Your task to perform on an android device: On the Booking.com app, contact customer service and view the question in Booking a flight: What’s a self-transfer flight?
Image 0: 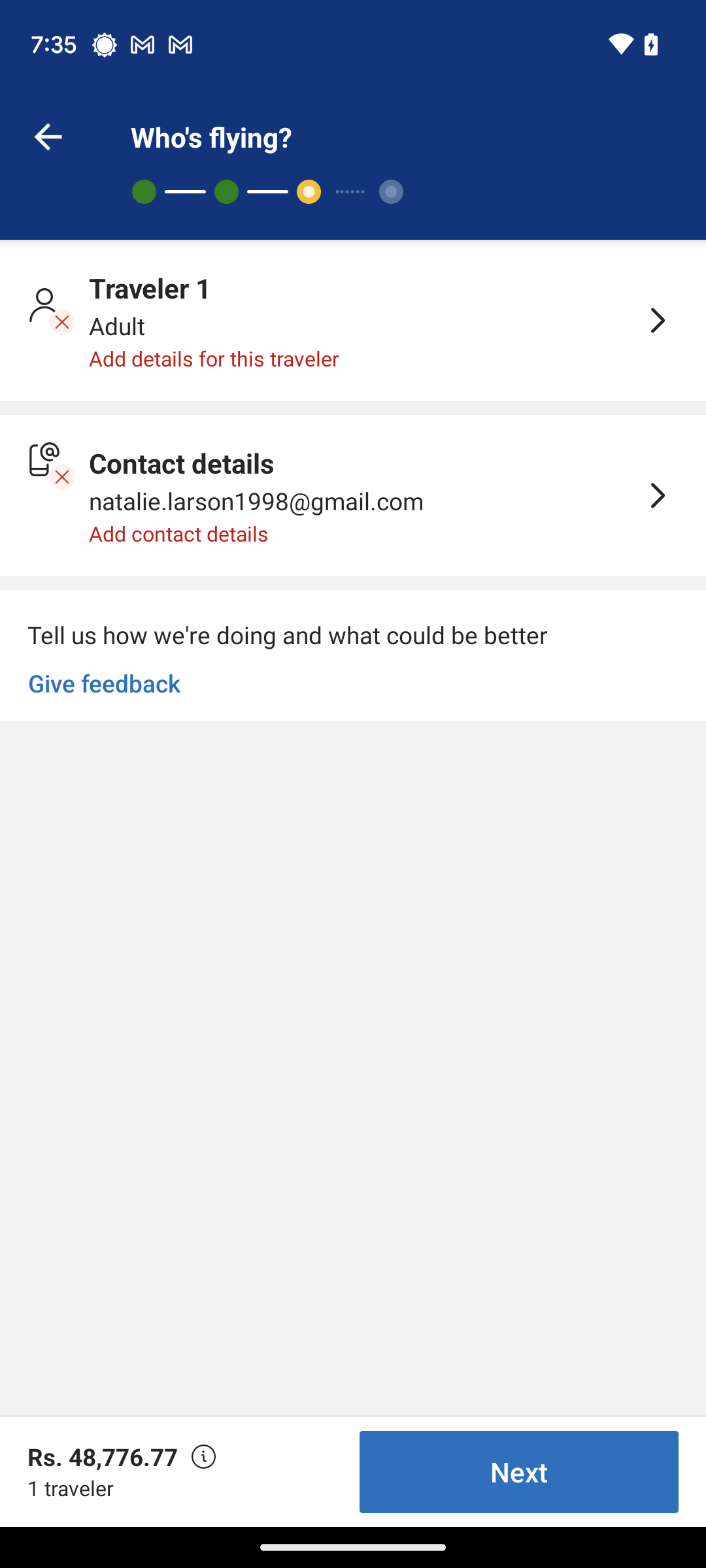
Go back to the home screen of the app.
Step 0: press back button
Image 1: 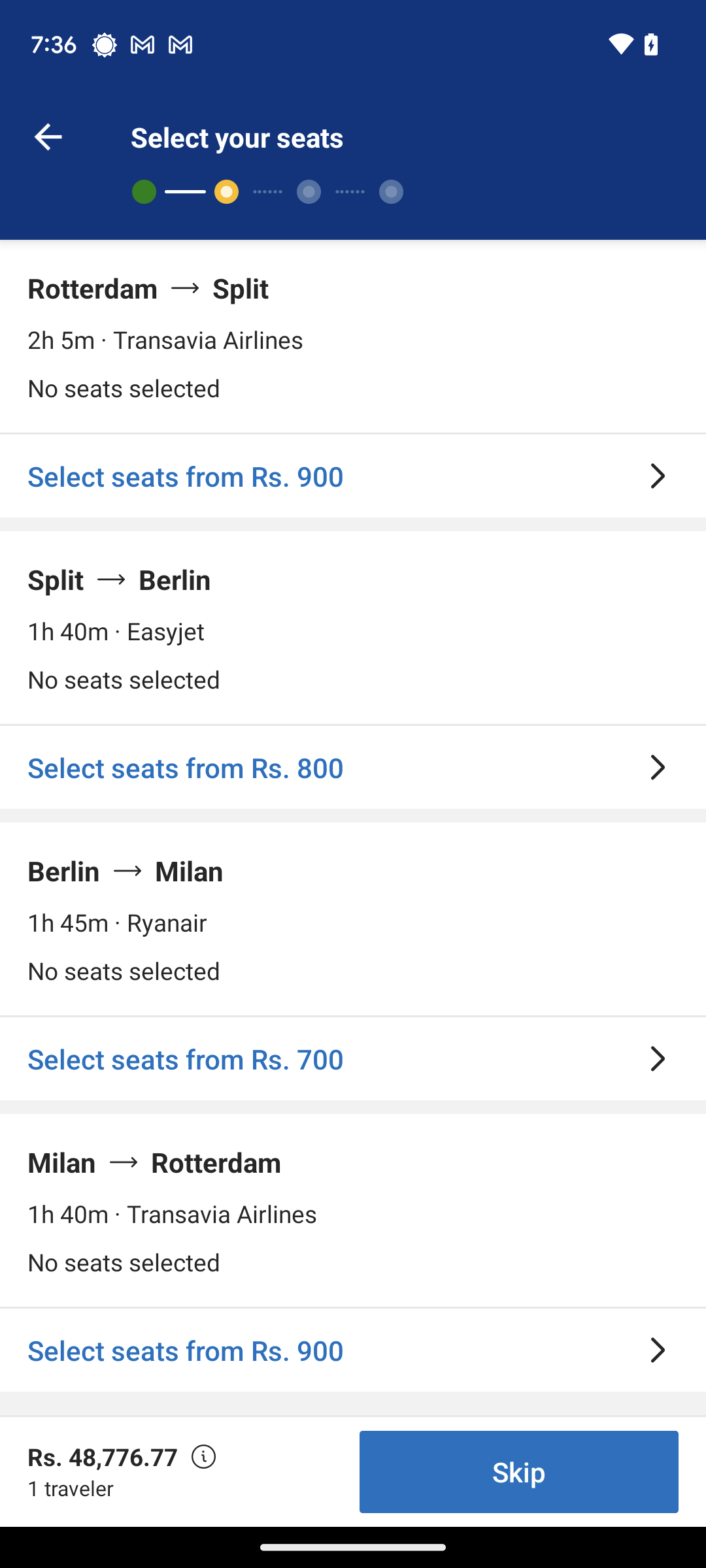
Go back to the home screen of the app.
Step 1: press back button
Image 2: 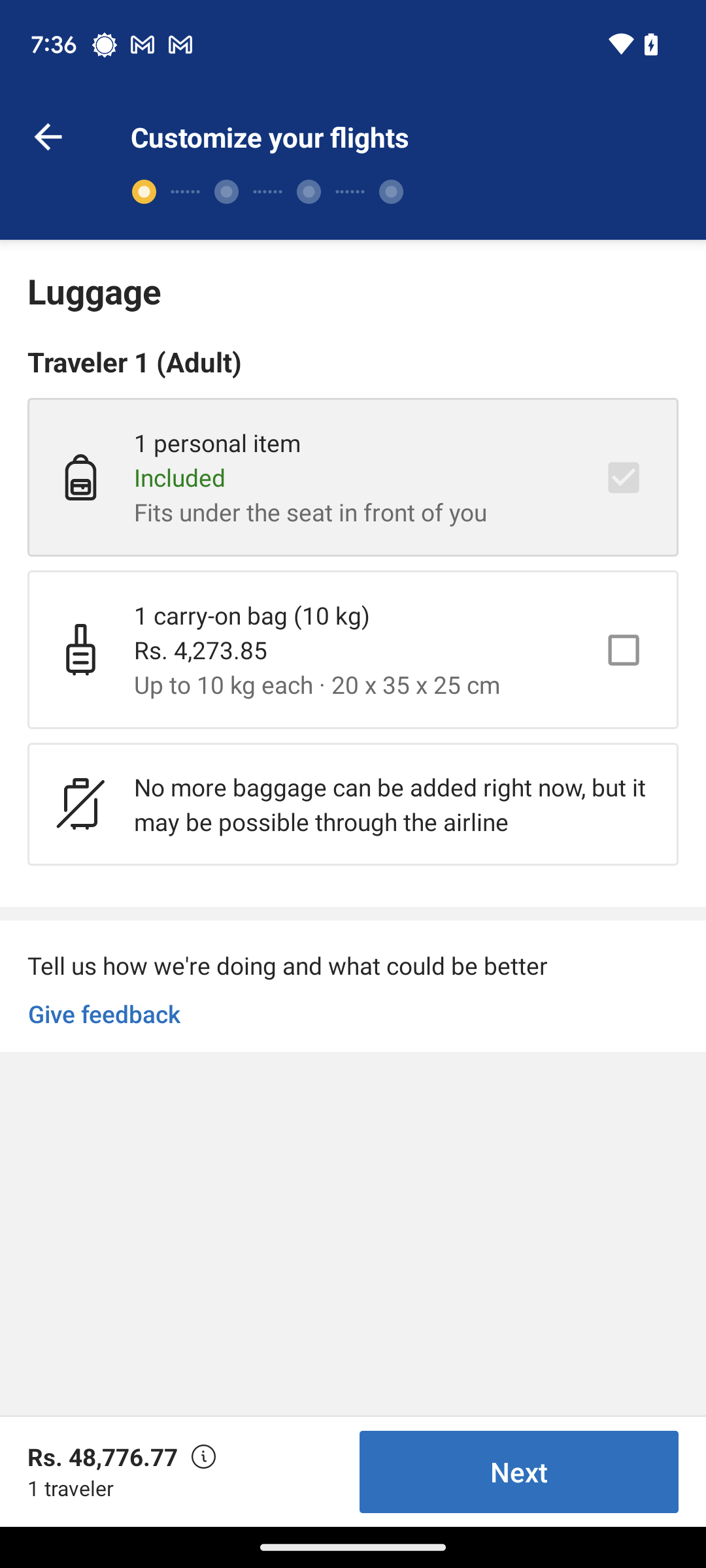
Go back to the home screen of the app.
Step 2: press back button
Image 3: 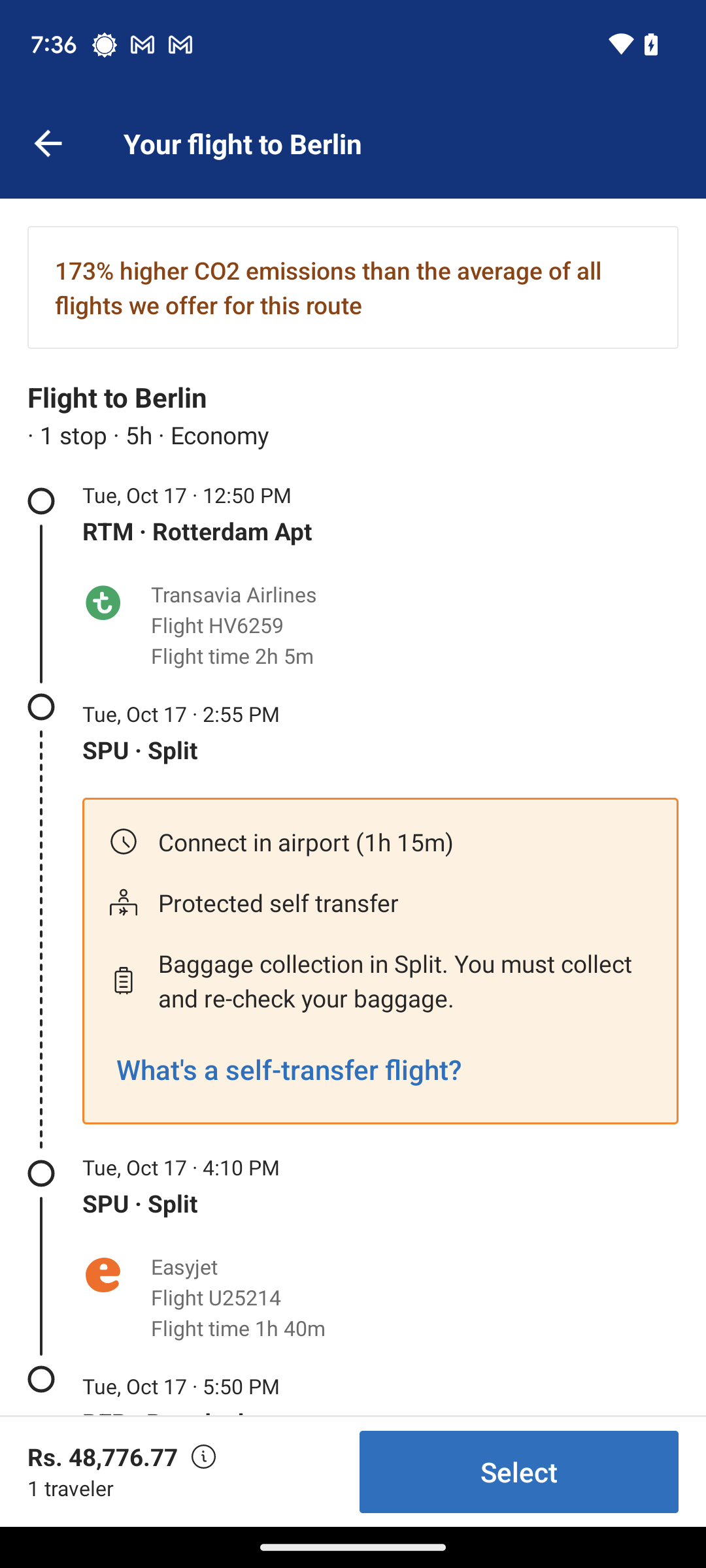
Go back to the home screen of the app.
Step 3: press back button
Image 4: 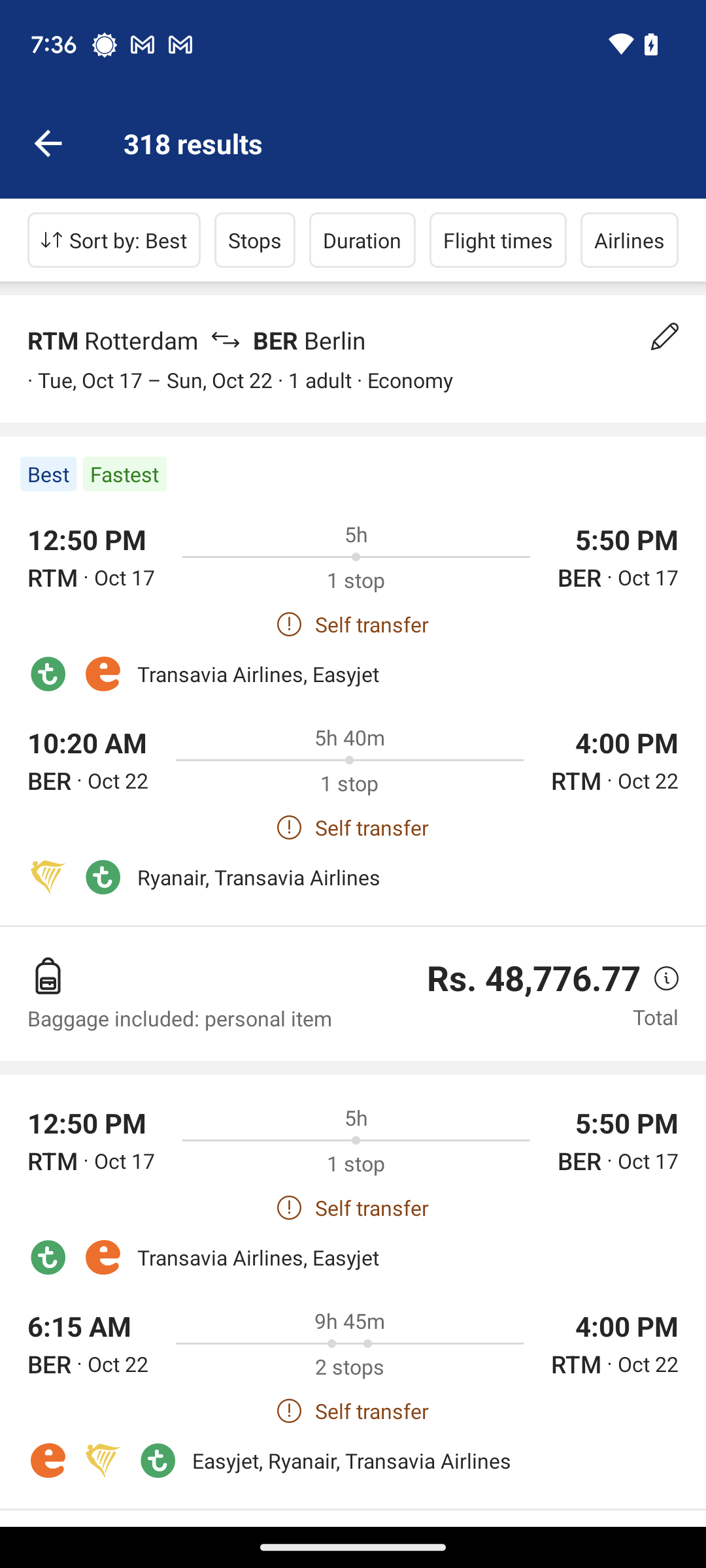
Go back to the home screen of the app.
Step 4: press back button
Image 5: 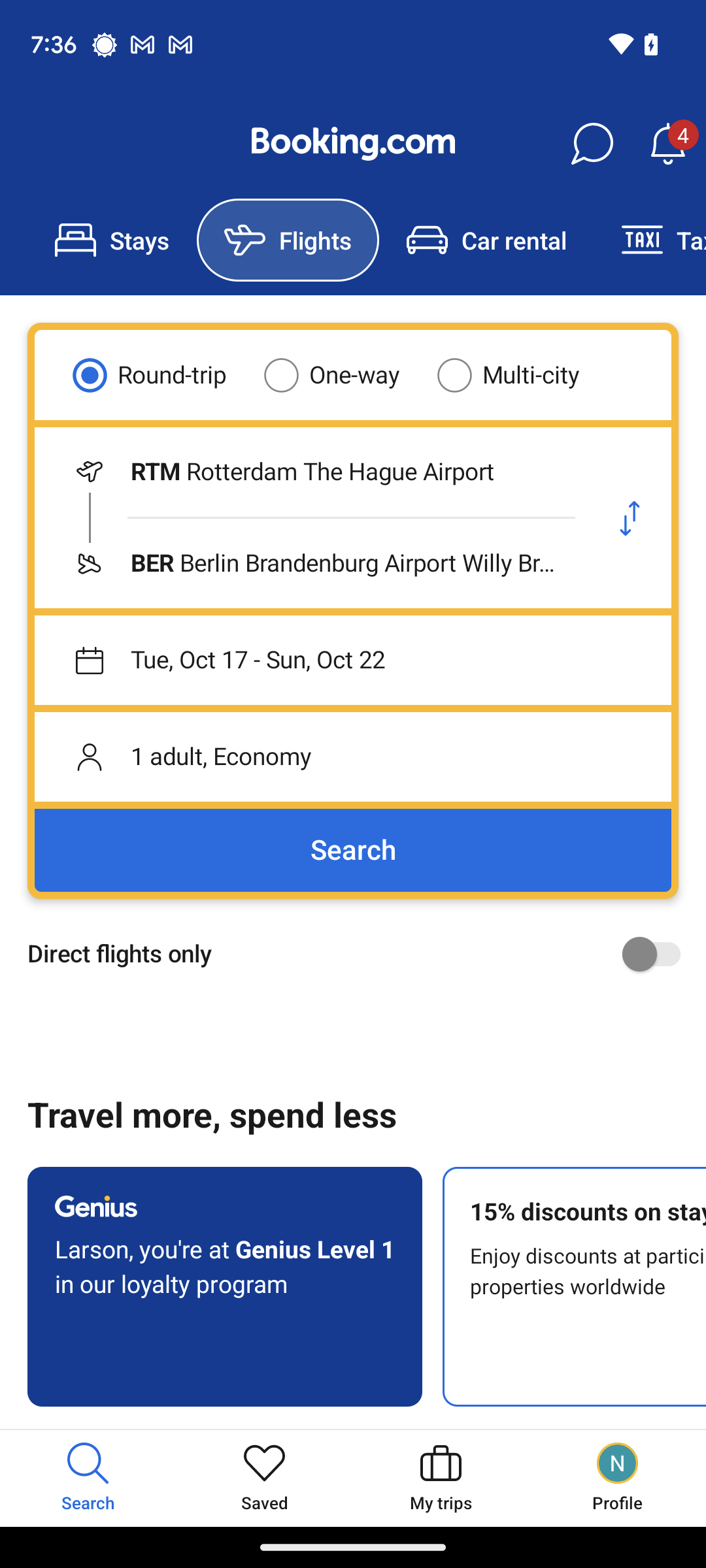
At the bottom-right corner of the screen, click on the Profile icon.
Step 5: click (618, 1477)
Image 6: 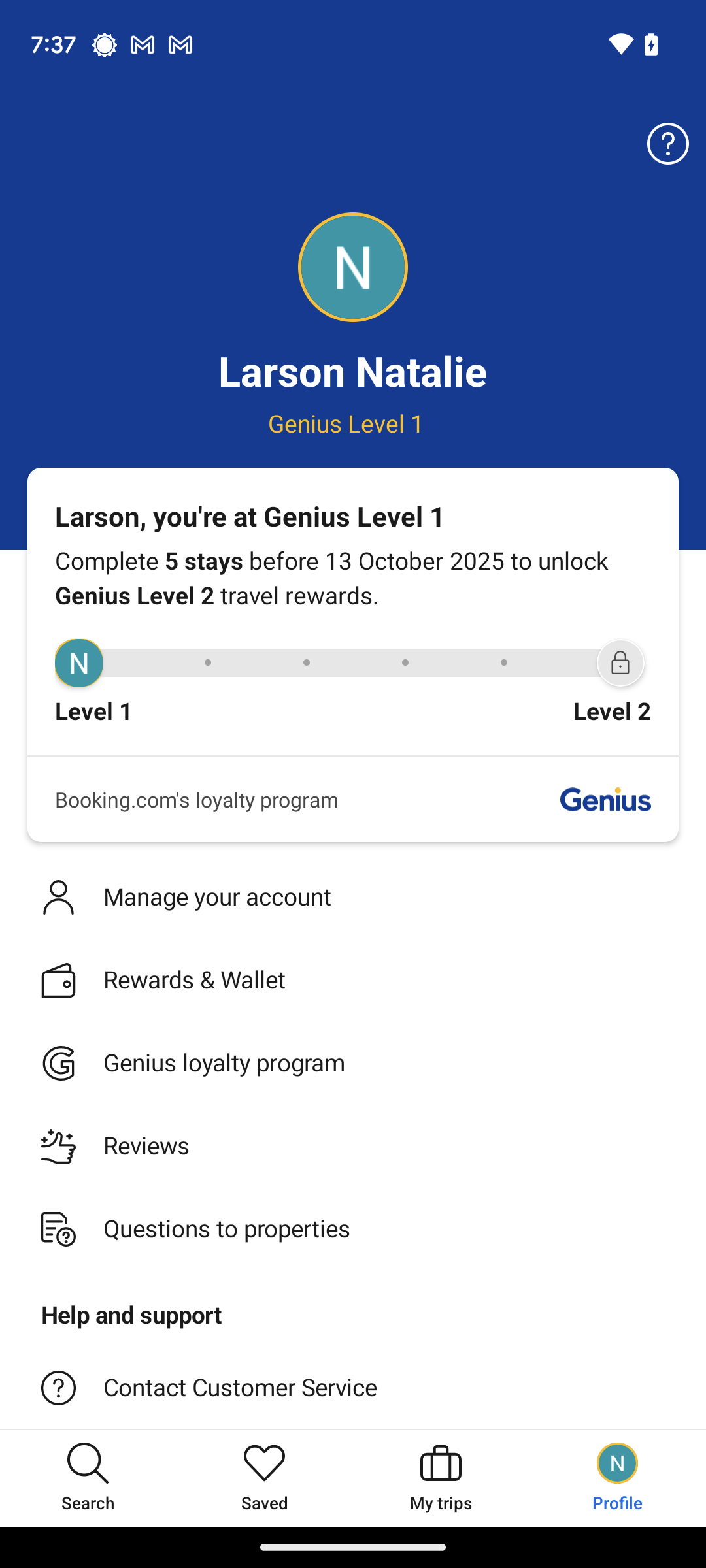
Click on the contact customer service tab.
Step 6: click (384, 1388)
Image 7: 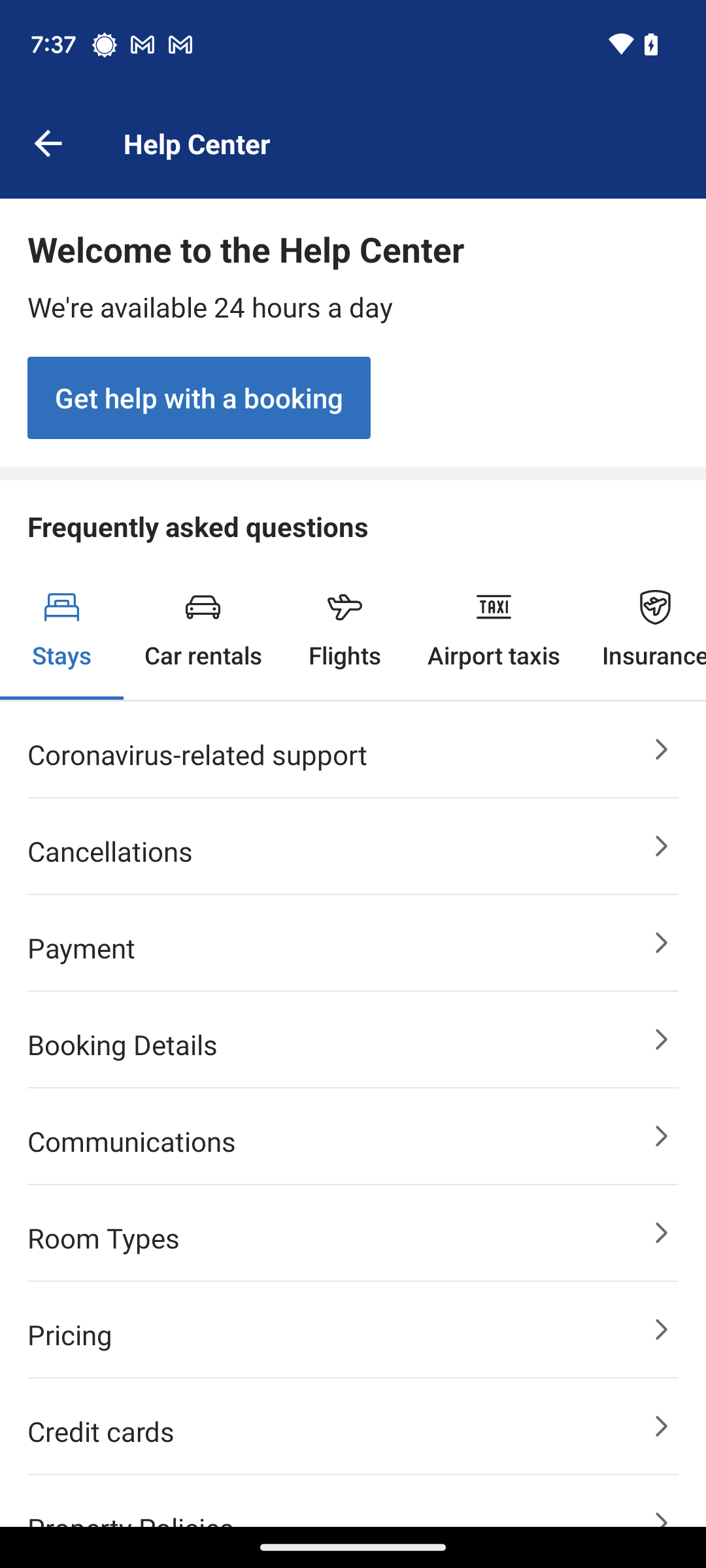
Click on the Flights tab.
Step 7: click (345, 630)
Image 8: 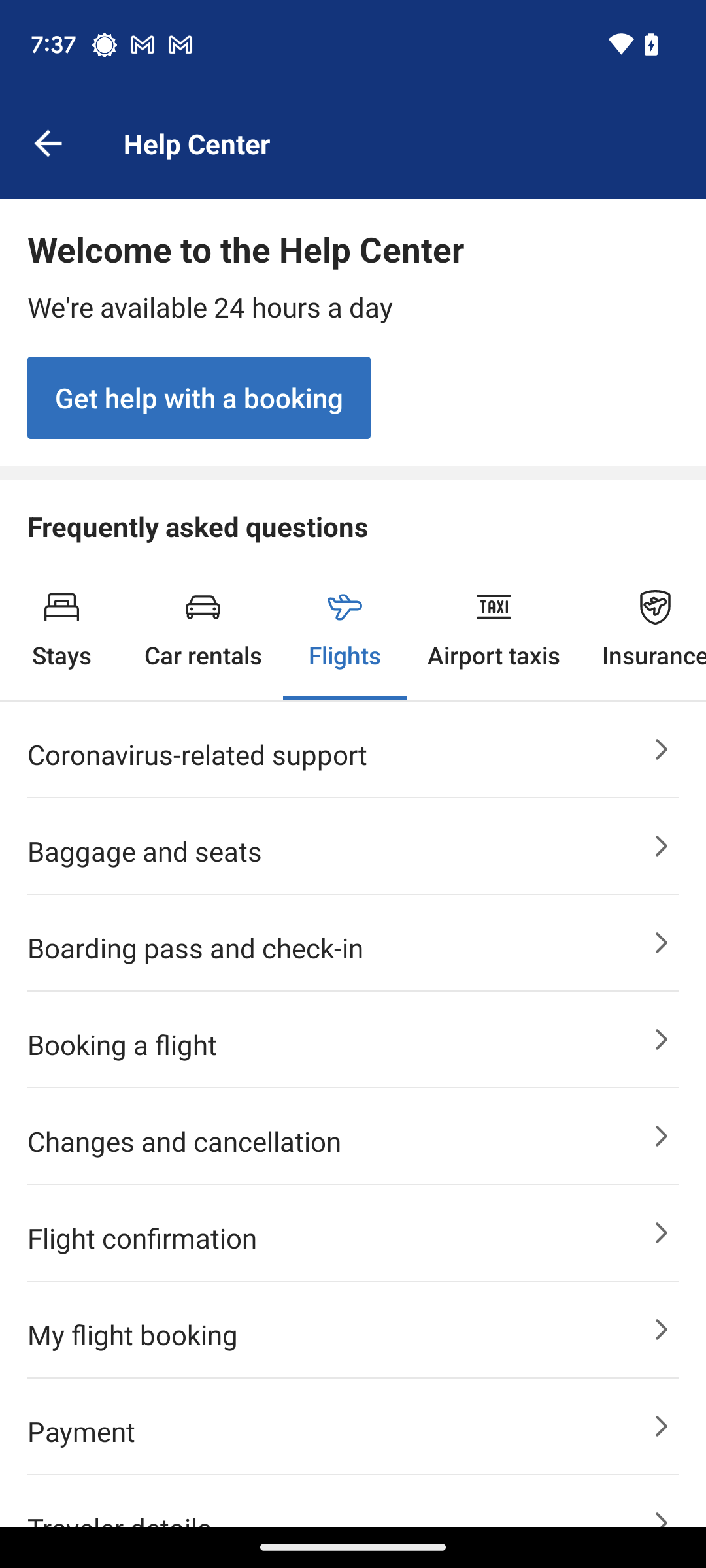
Click on the Booking a flight tab.
Step 8: click (329, 1046)
Image 9: 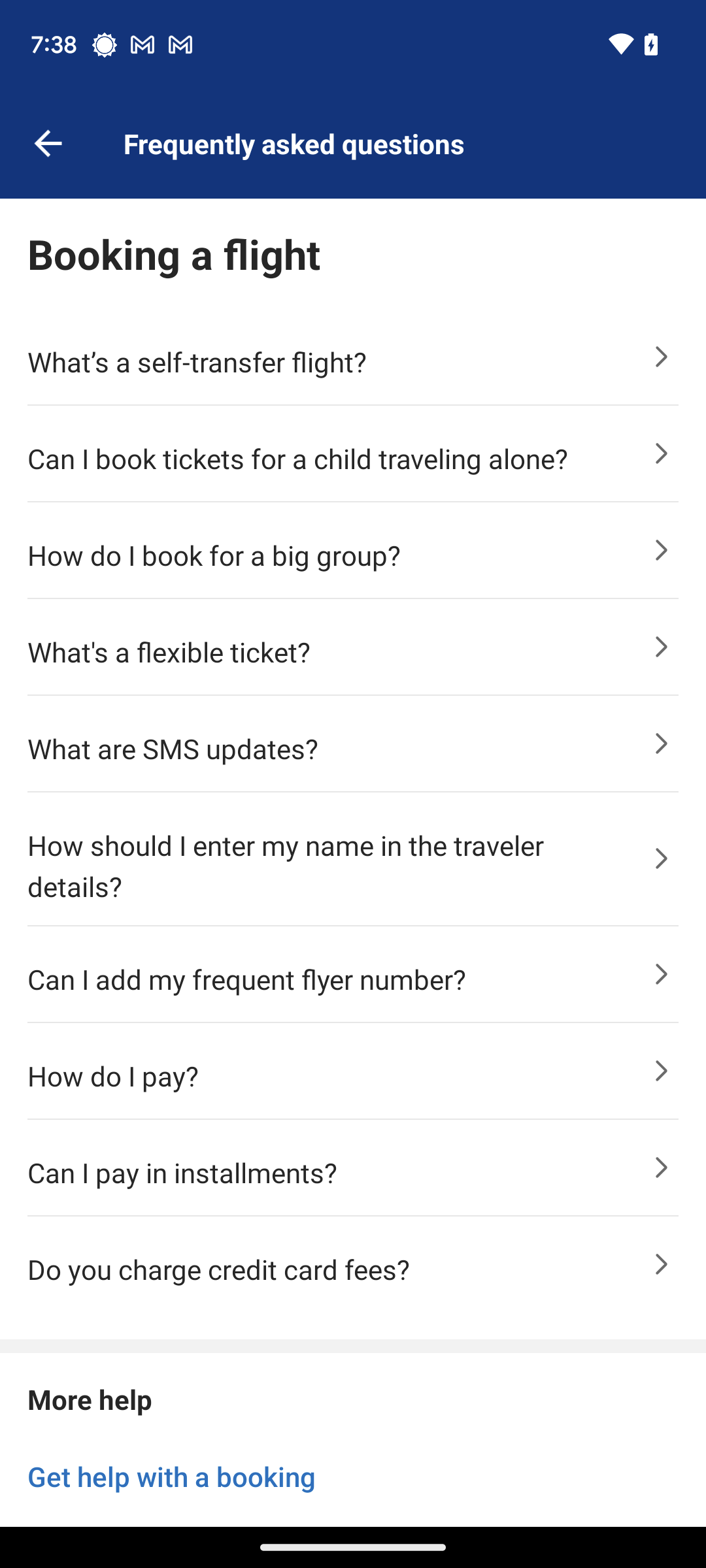
Click on the What’s a self-transfer flight? tab.
Step 9: click (329, 363)